Your task to perform on an android device: Get help from FitAI app customer support and ask them about the customized workout plan.
Image 0: 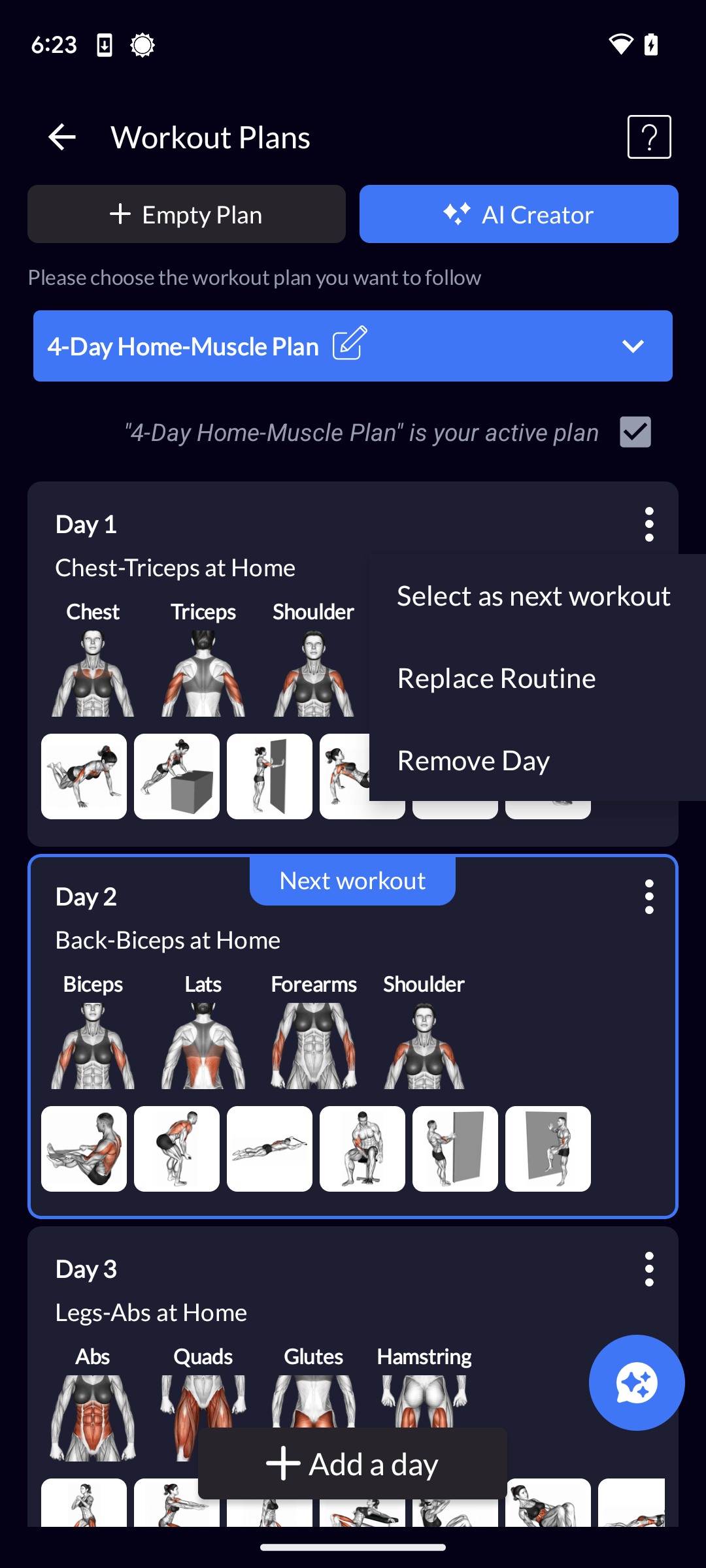
Click on floating icon at the bottom-right of the screen.
Step 0: click (631, 1386)
Image 1: 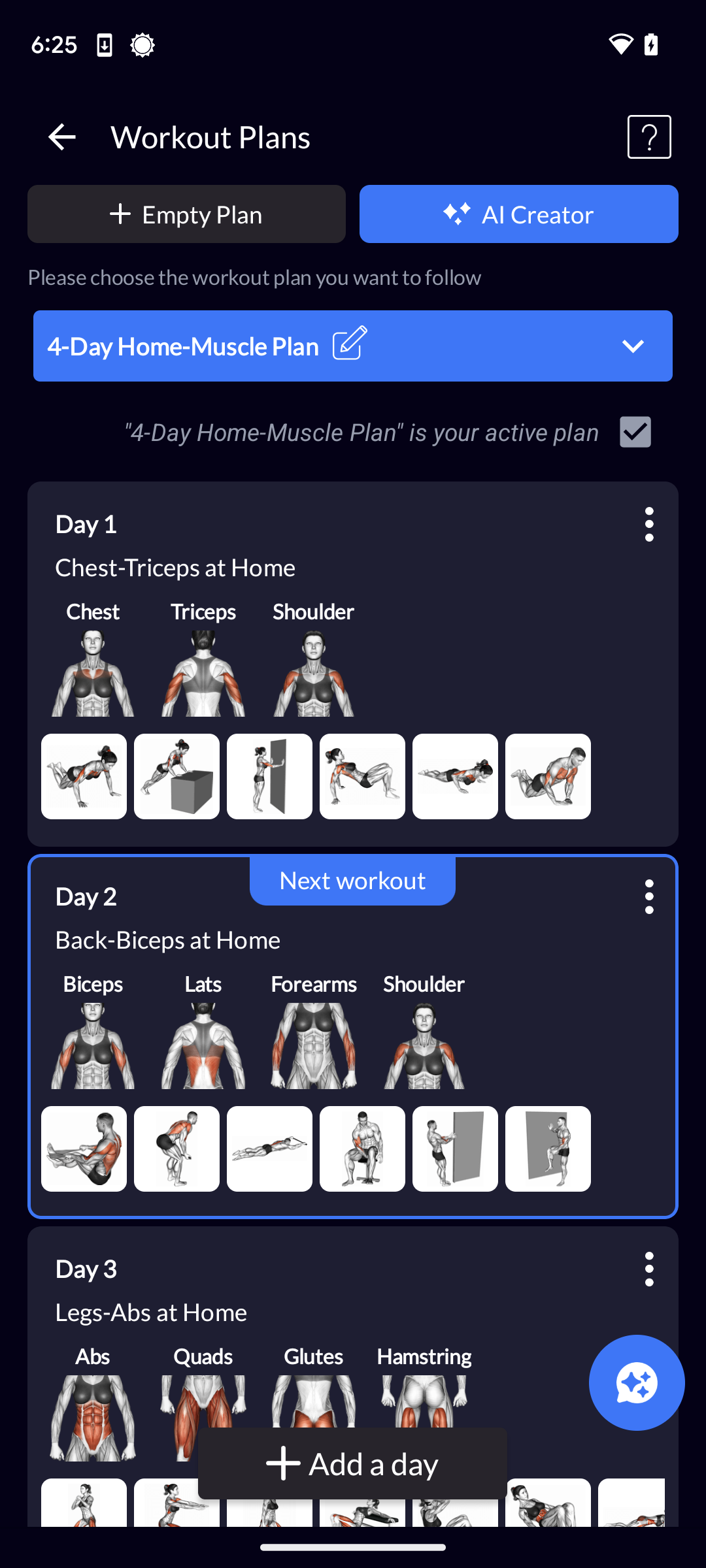
Click on floating icon at the bottom-right of the screen.
Step 1: click (631, 1386)
Image 3: 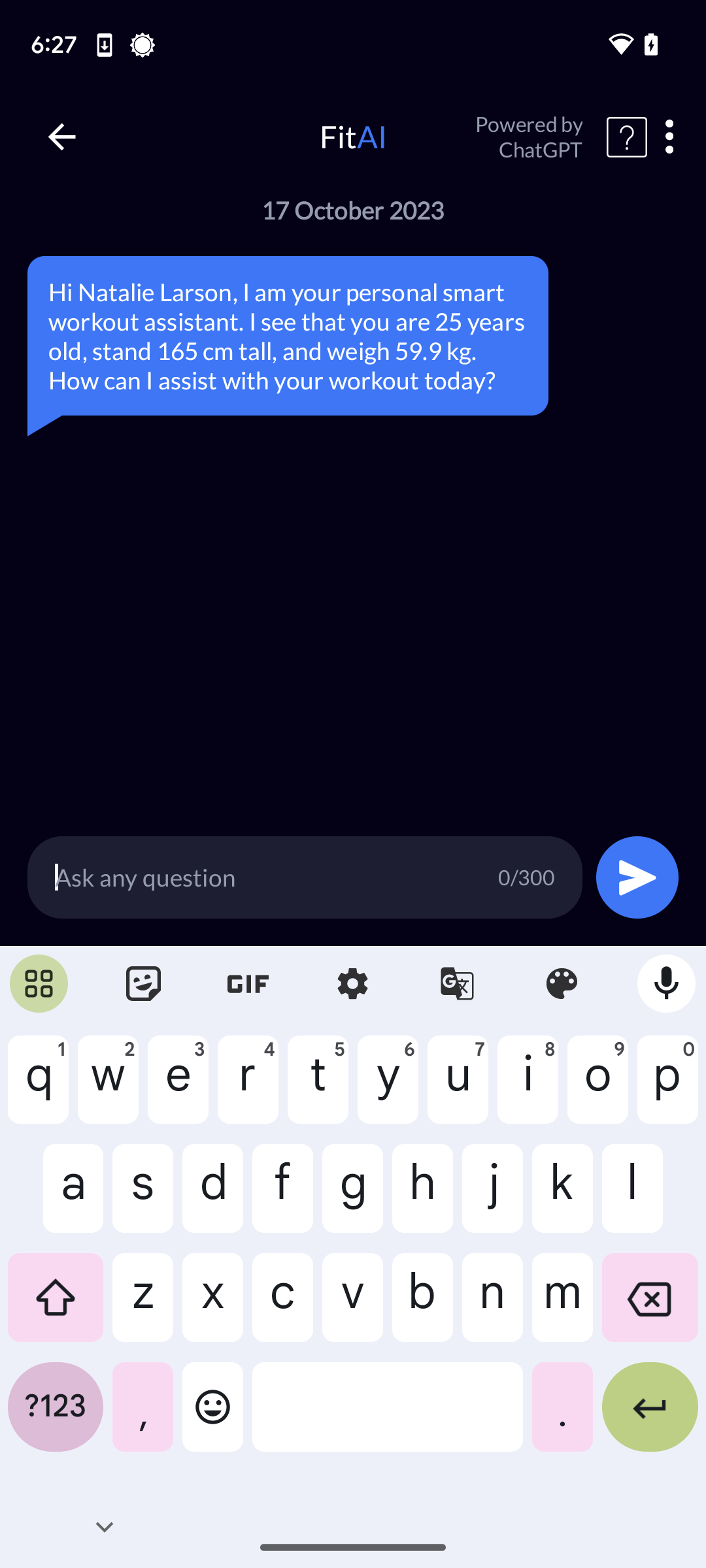
Type in customized workout plan.
Step 3: type "customized workout plan"
Image 4: 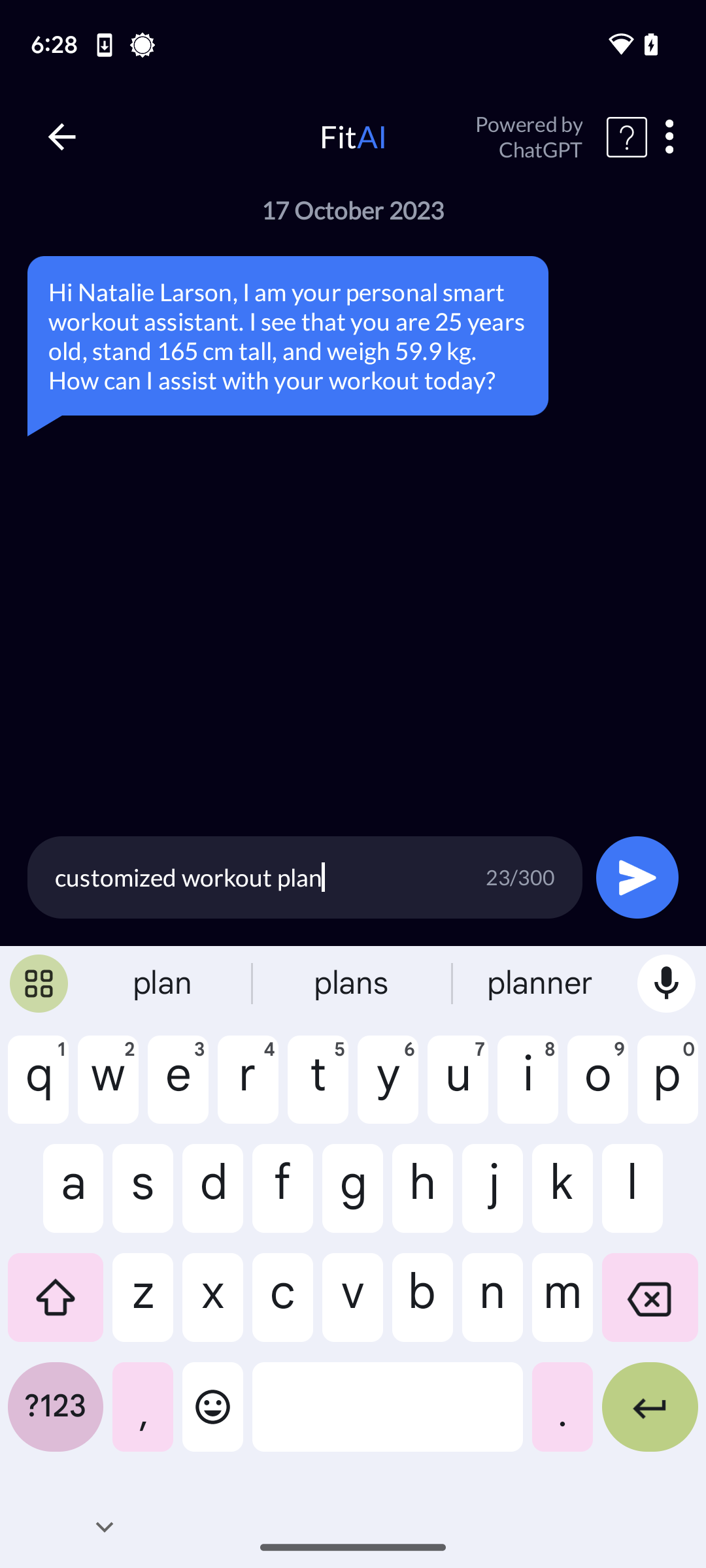
Click on the send icon at the right side of the question tab.
Step 4: click (637, 877)
Image 5: 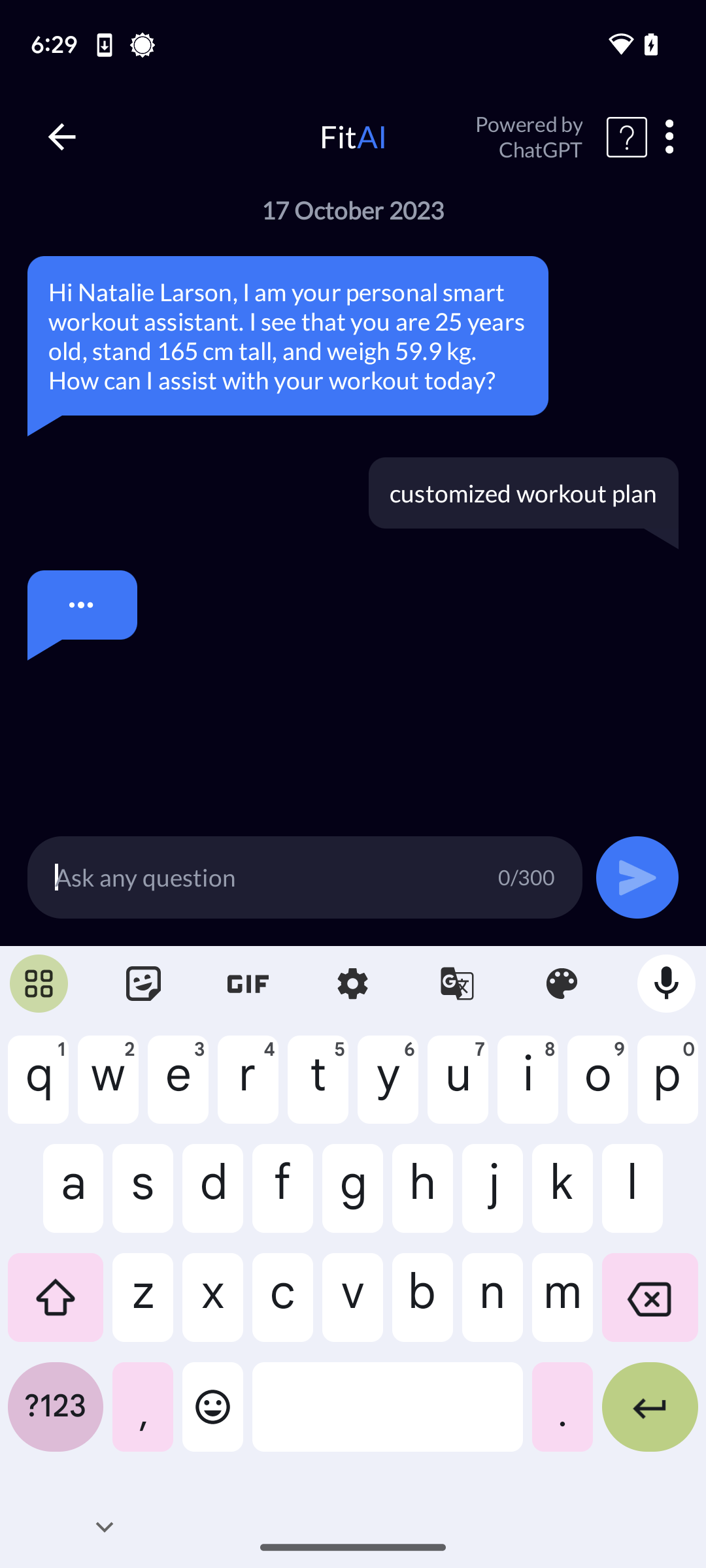
Click on the send icon at the right side of the question tab.
Step 5: wait